Your task to perform on an android device: Open the Sun & Sand Sports app, I would like to search for football gloves so that I may play casual football with my kids.
Image 0: 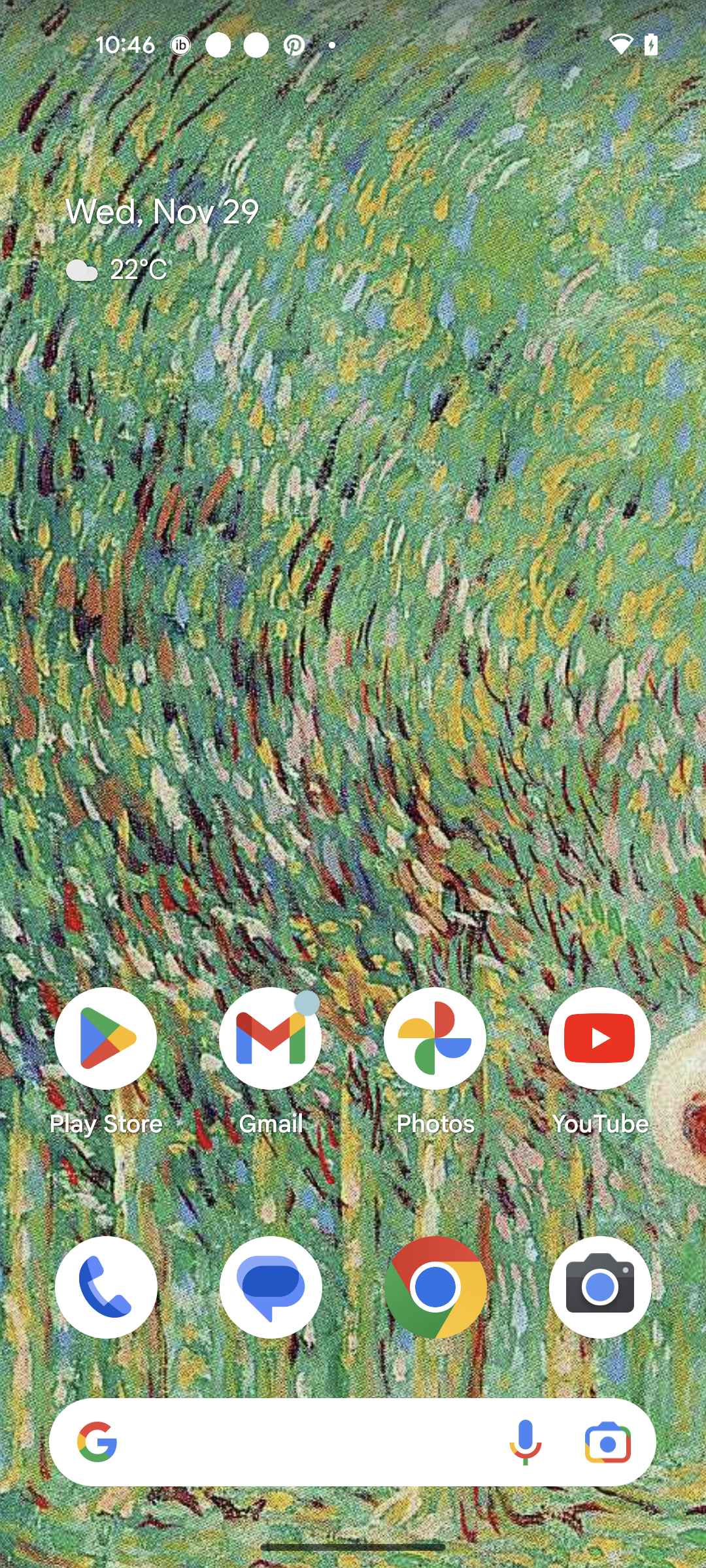
Open the Sun & Sand Sports app
Step 0: open app "Sun & Sand Sports"
Image 2: 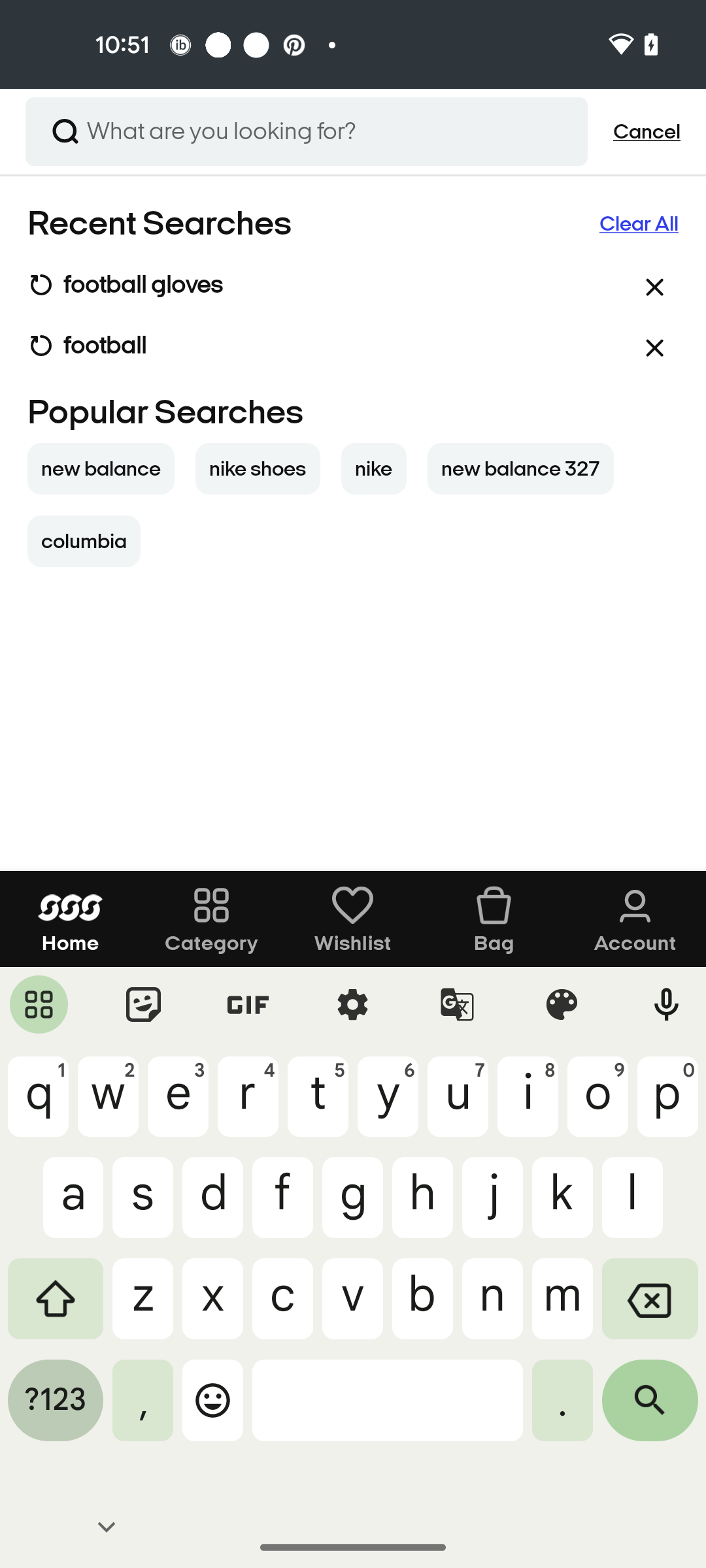
Search for the football gloves
Step 2: type "football gloves"
Image 3: 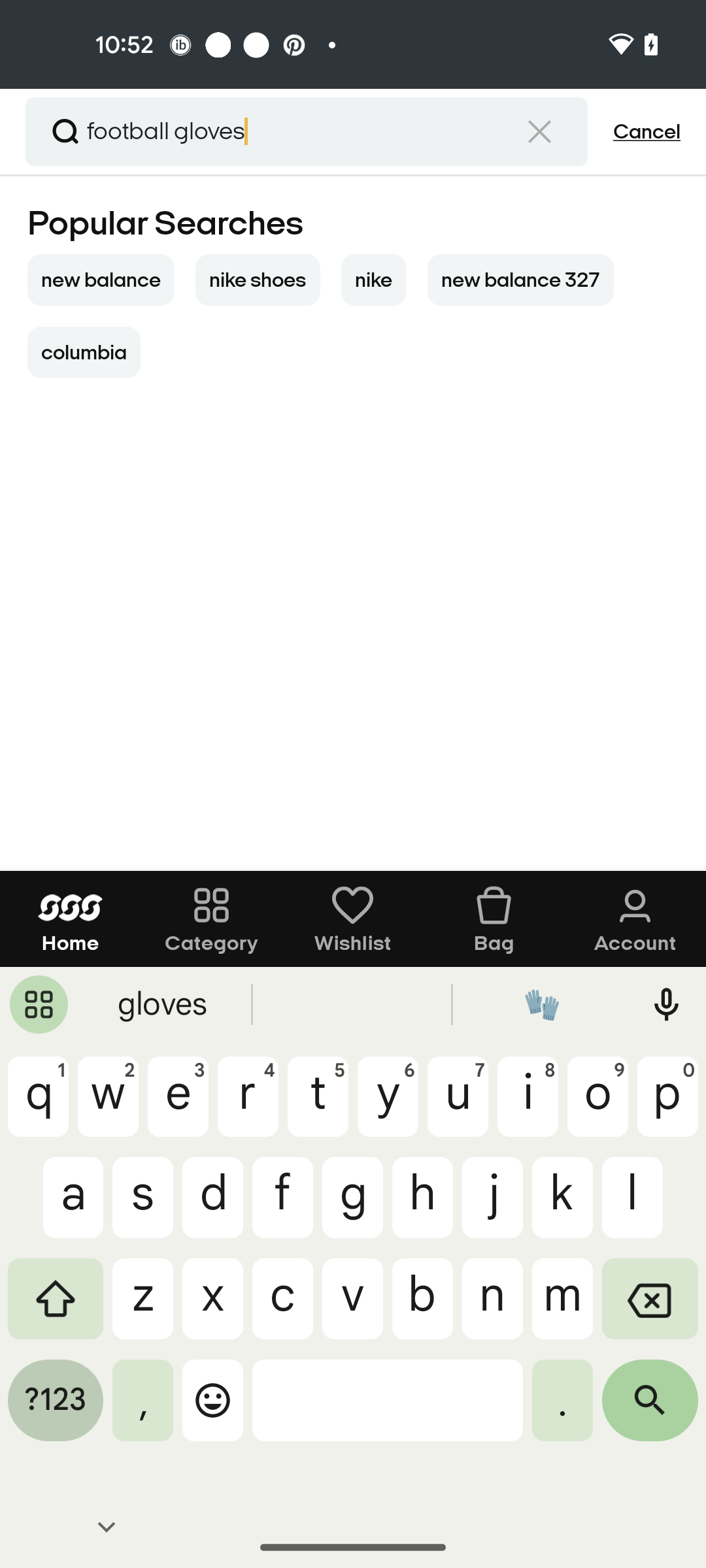
Click on the search icon at the bottom right corner of the screen
Step 3: click (650, 1410)
Image 4: 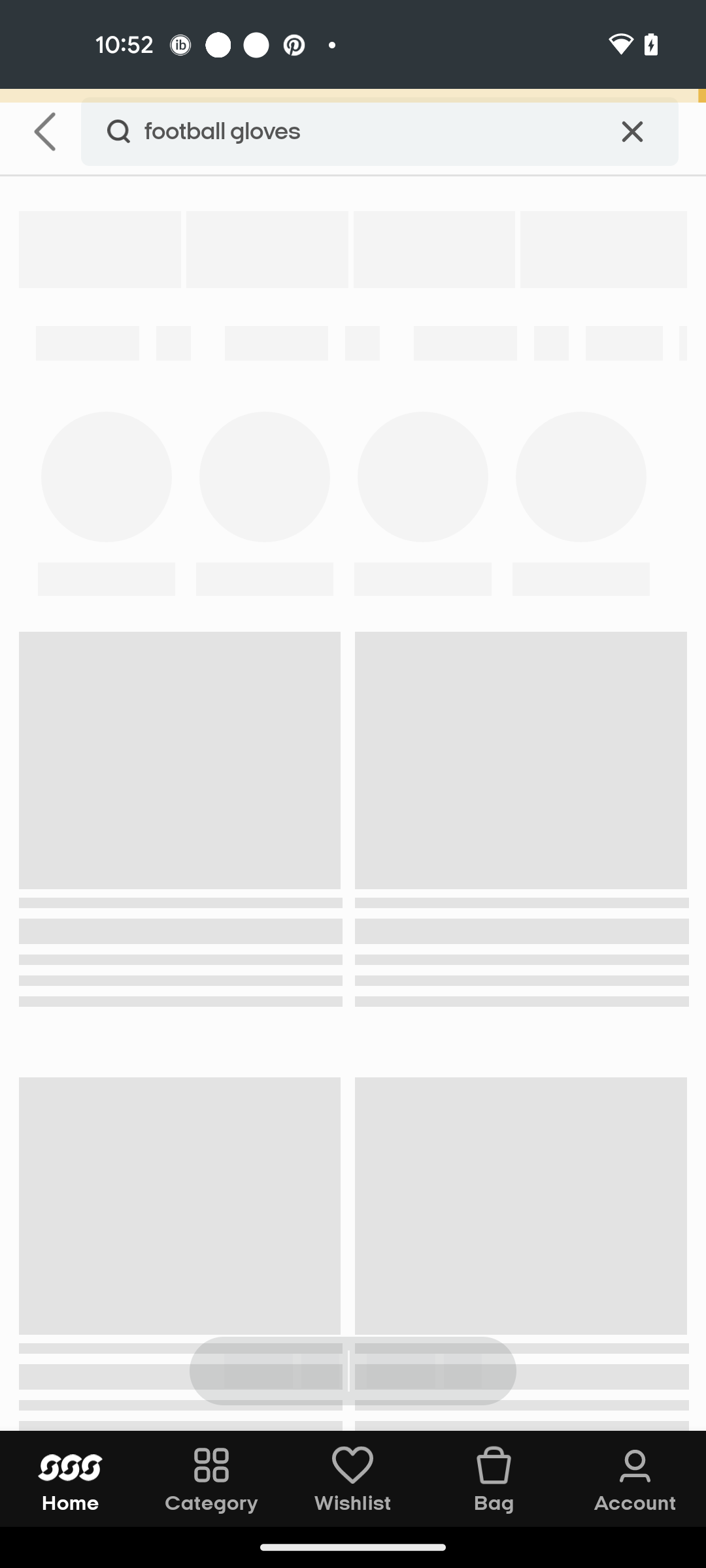
Click on the search icon at the bottom right corner of the screen
Step 4: wait